Your task to perform on an android device:  I am looking for shoes in the size “UK10” so apply the style Filter and view the Golf Shoes on the Temu app.
Image 0: 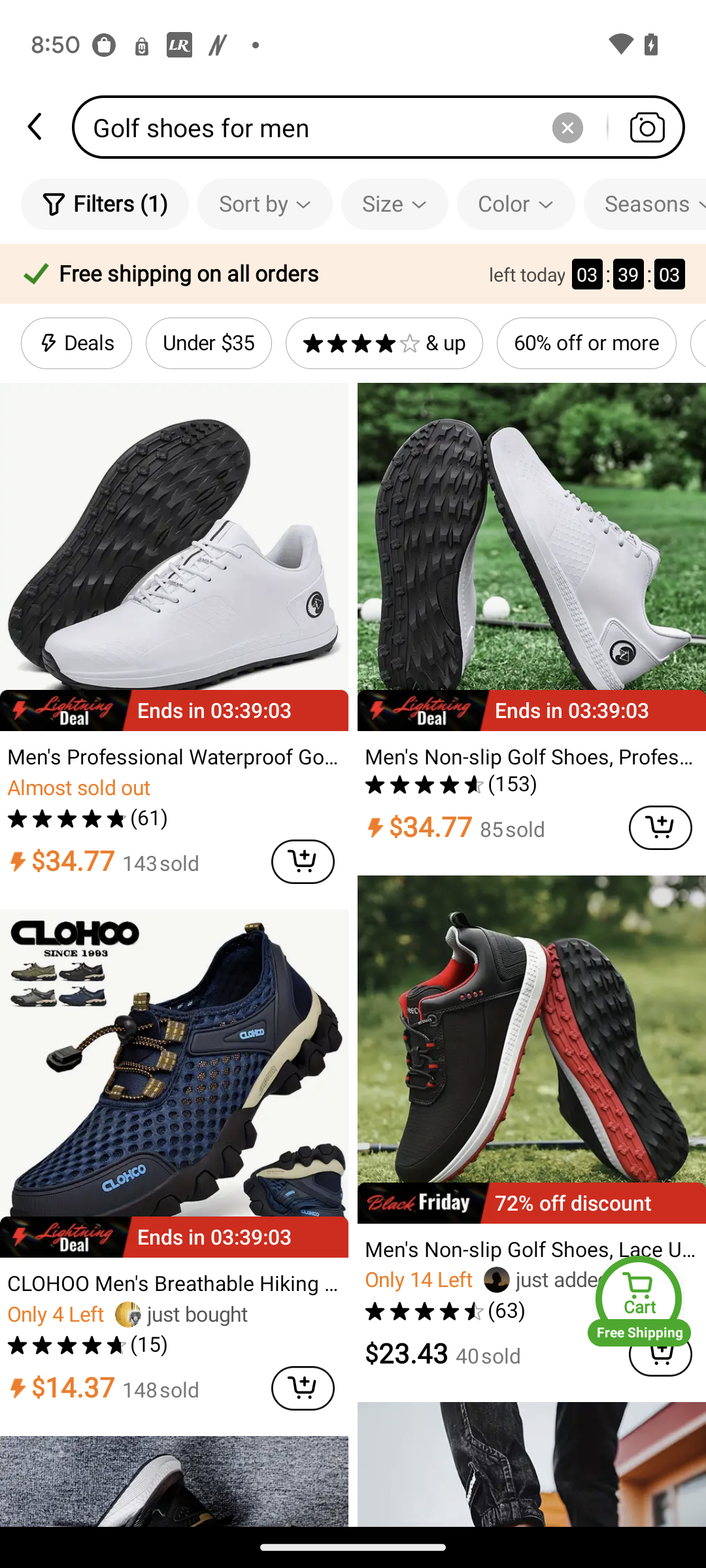
Click on the "size" tab.
Step 0: click (382, 204)
Image 1: 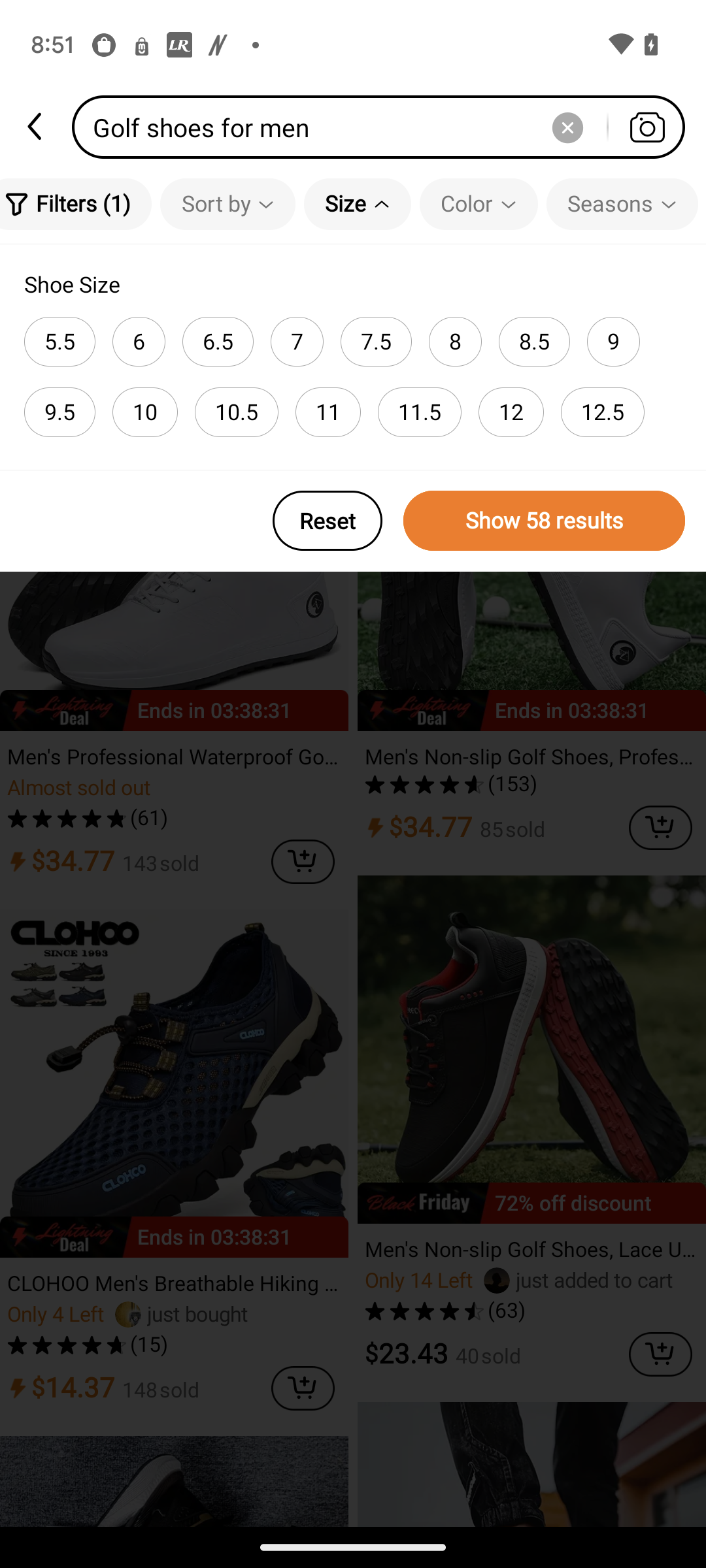
Select the size "10".
Step 1: click (145, 412)
Image 2: 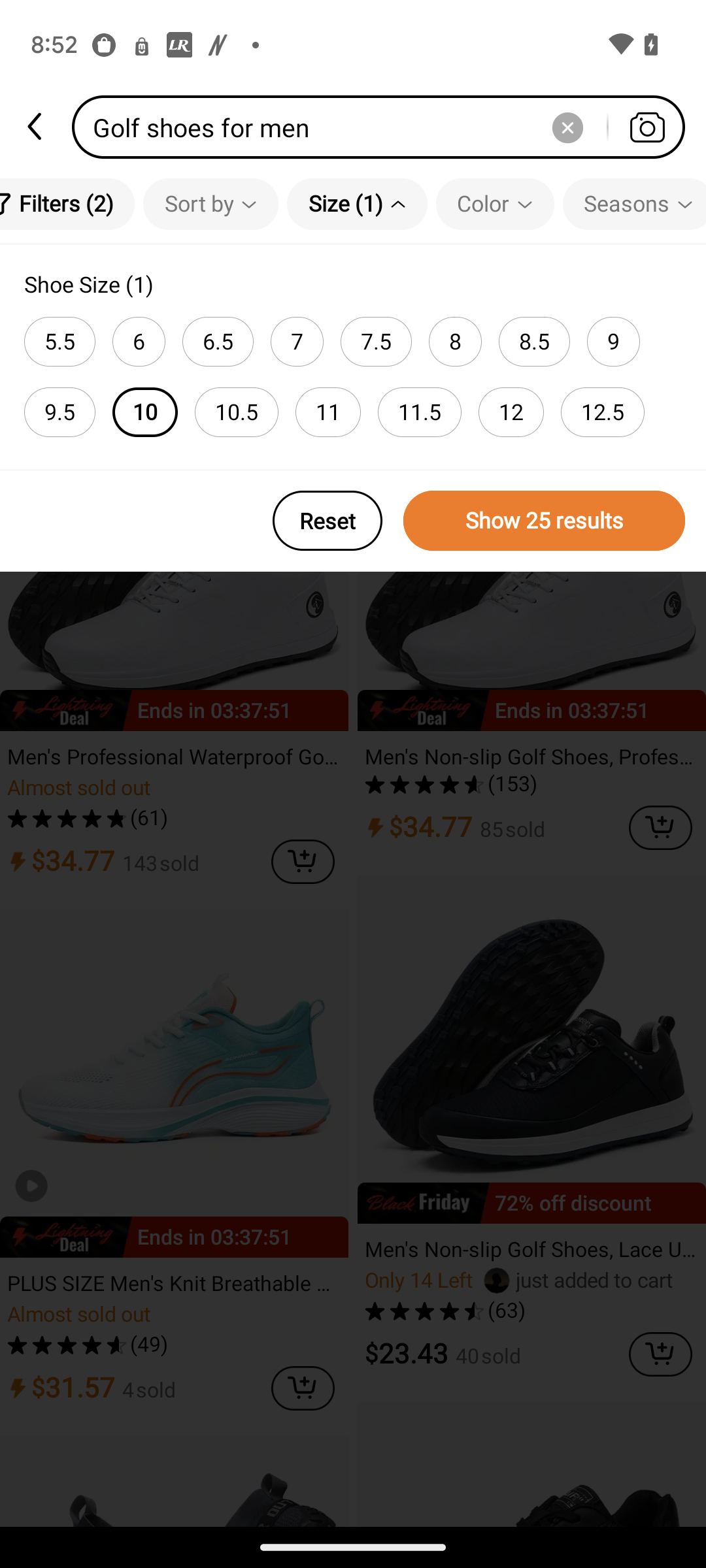
Click on the tab "Show 25 results".
Step 2: click (544, 520)